Your task to perform on an android device: Use the Nike app to view the Nike Revolution 7 Men's Road Running Shoes details.
Image 0: 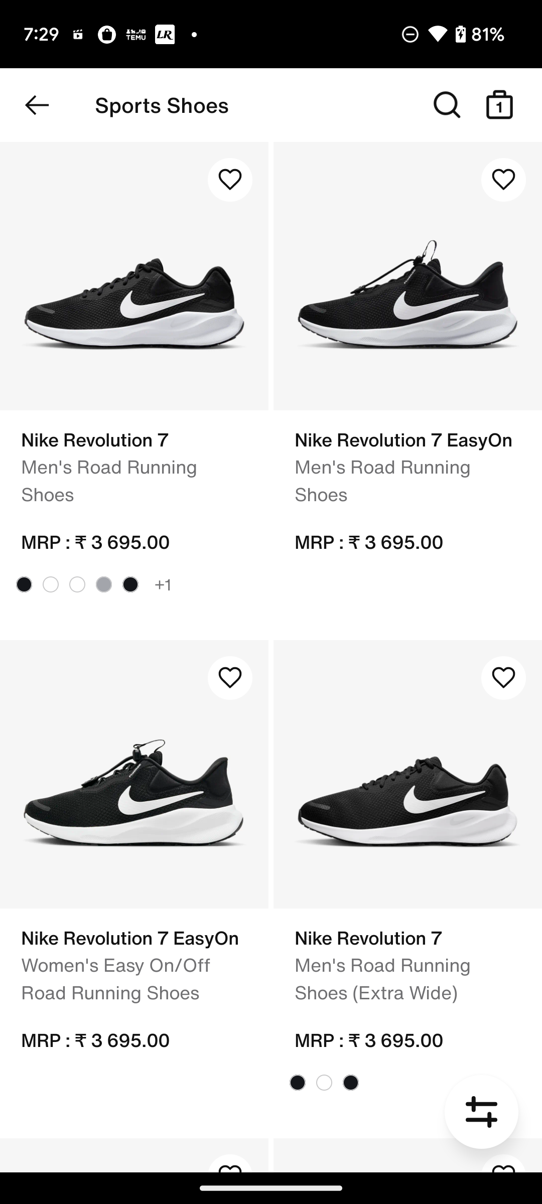
Click on Nike Revolution 7 Men's Road Running Shoes
Step 0: click (93, 310)
Image 1: 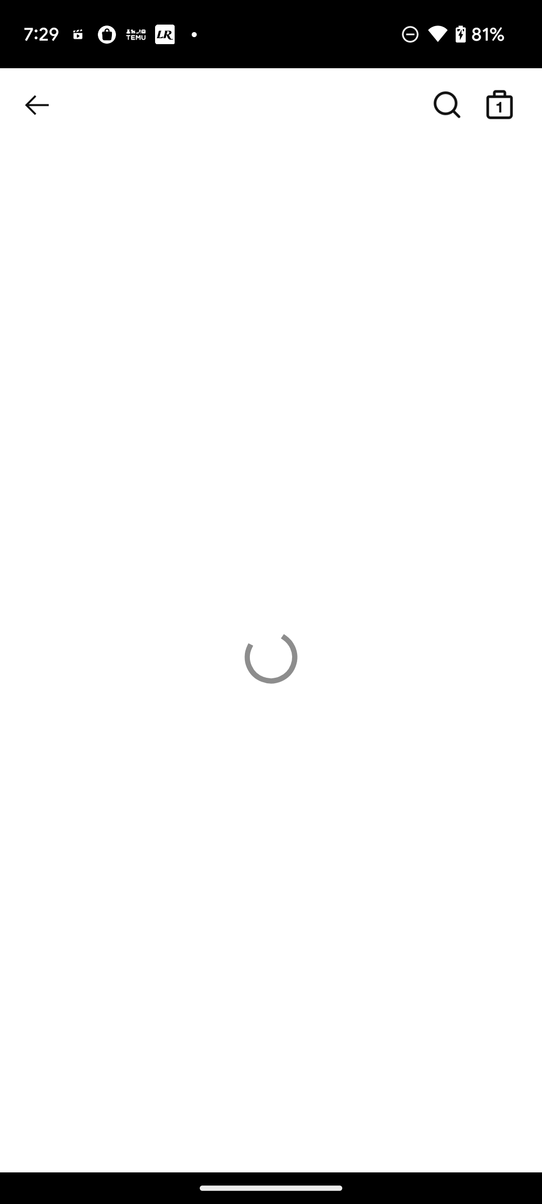
Click on Nike Revolution 7 Men's Road Running Shoes
Step 1: wait
Image 2: 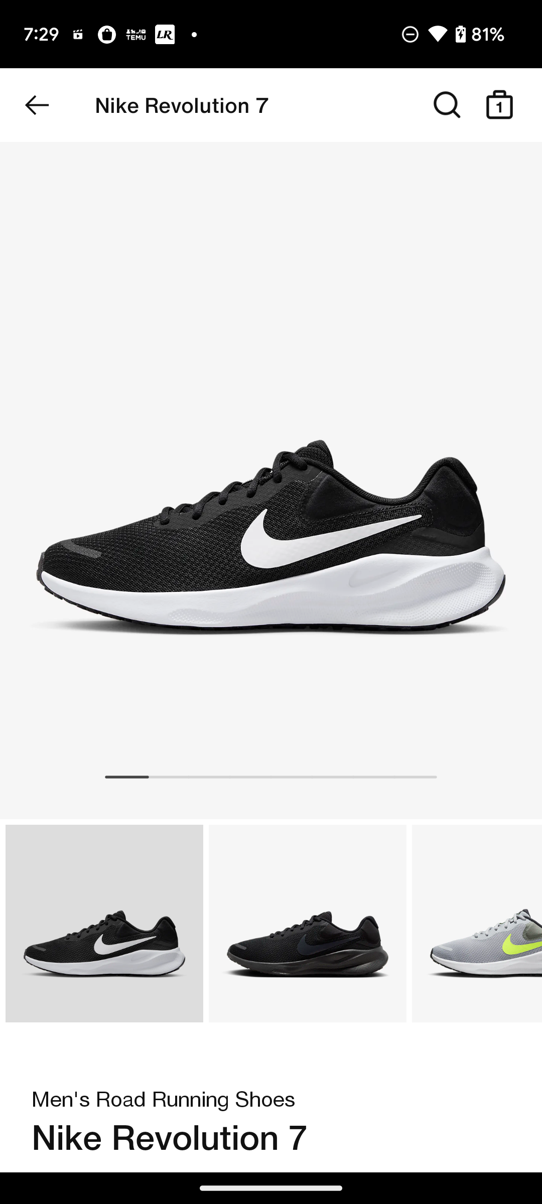
swipe up for product details
Step 2: scroll down
Image 3: 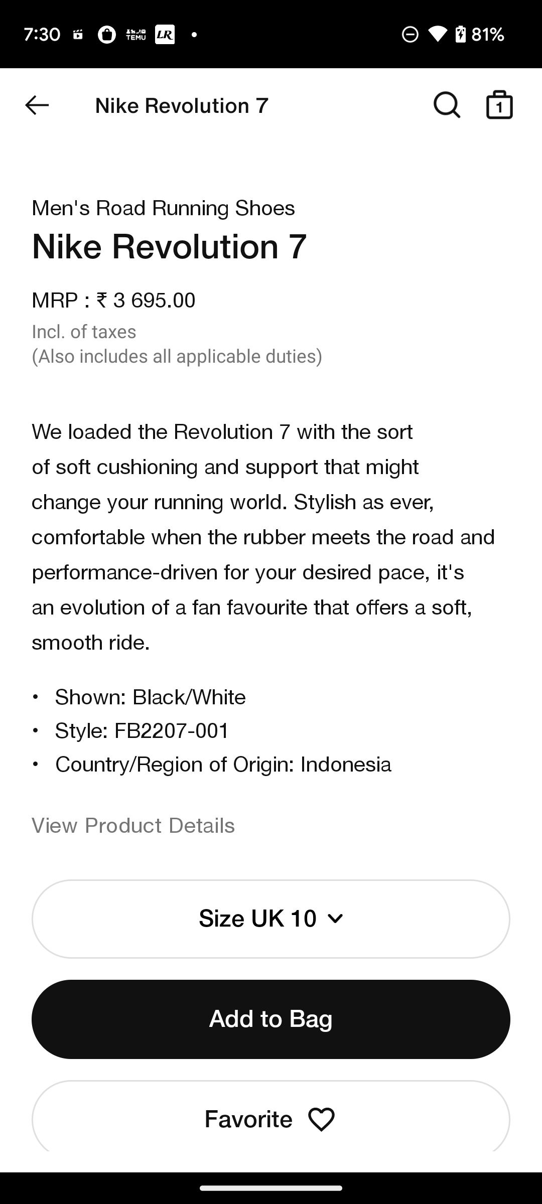
Click on View Product Details
Step 3: click (270, 827)